Your task to perform on an android device: Compare the products similar to  Pinaka Mod pi-2261600W in the Moglix  app.
Image 0: 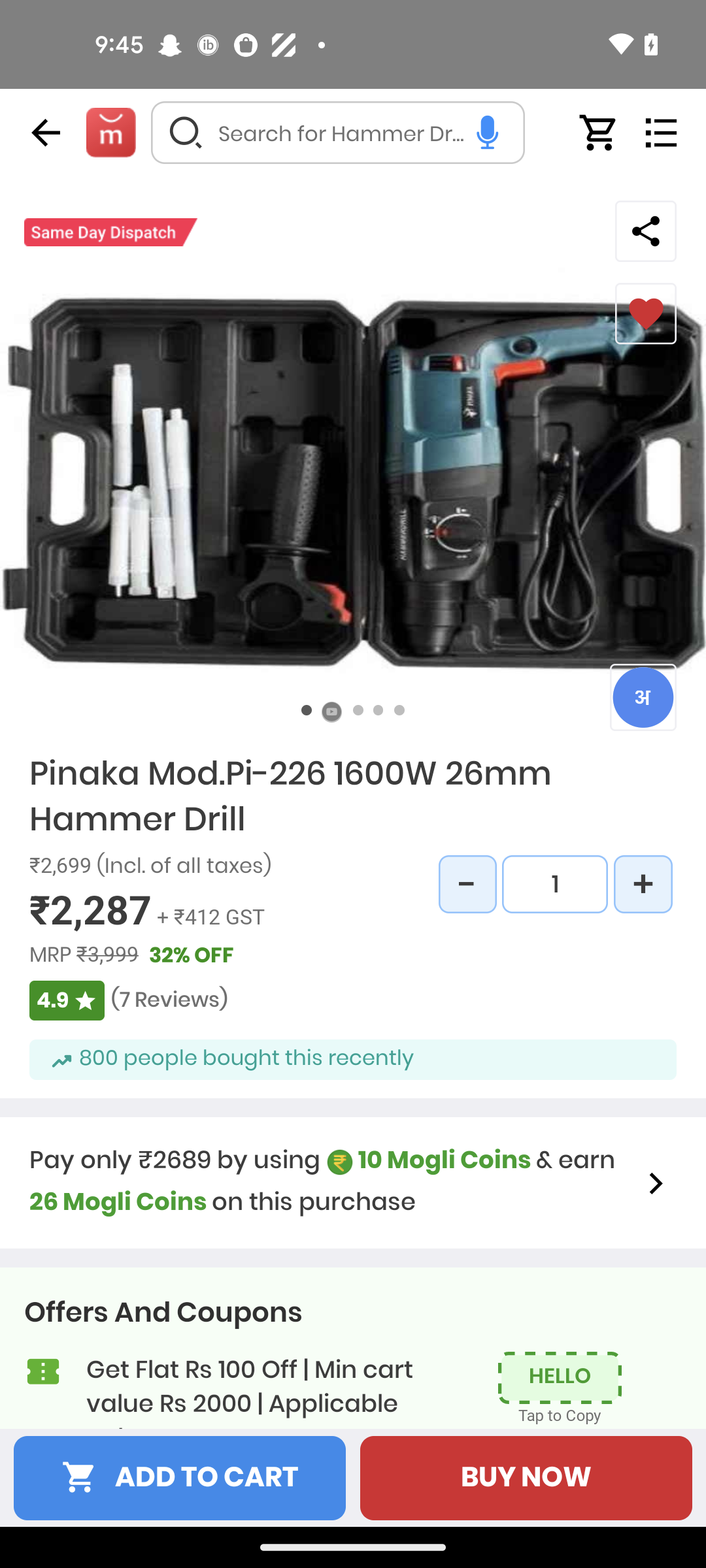
Swipe up to view the compare product 
Step 0: scroll down
Image 1: 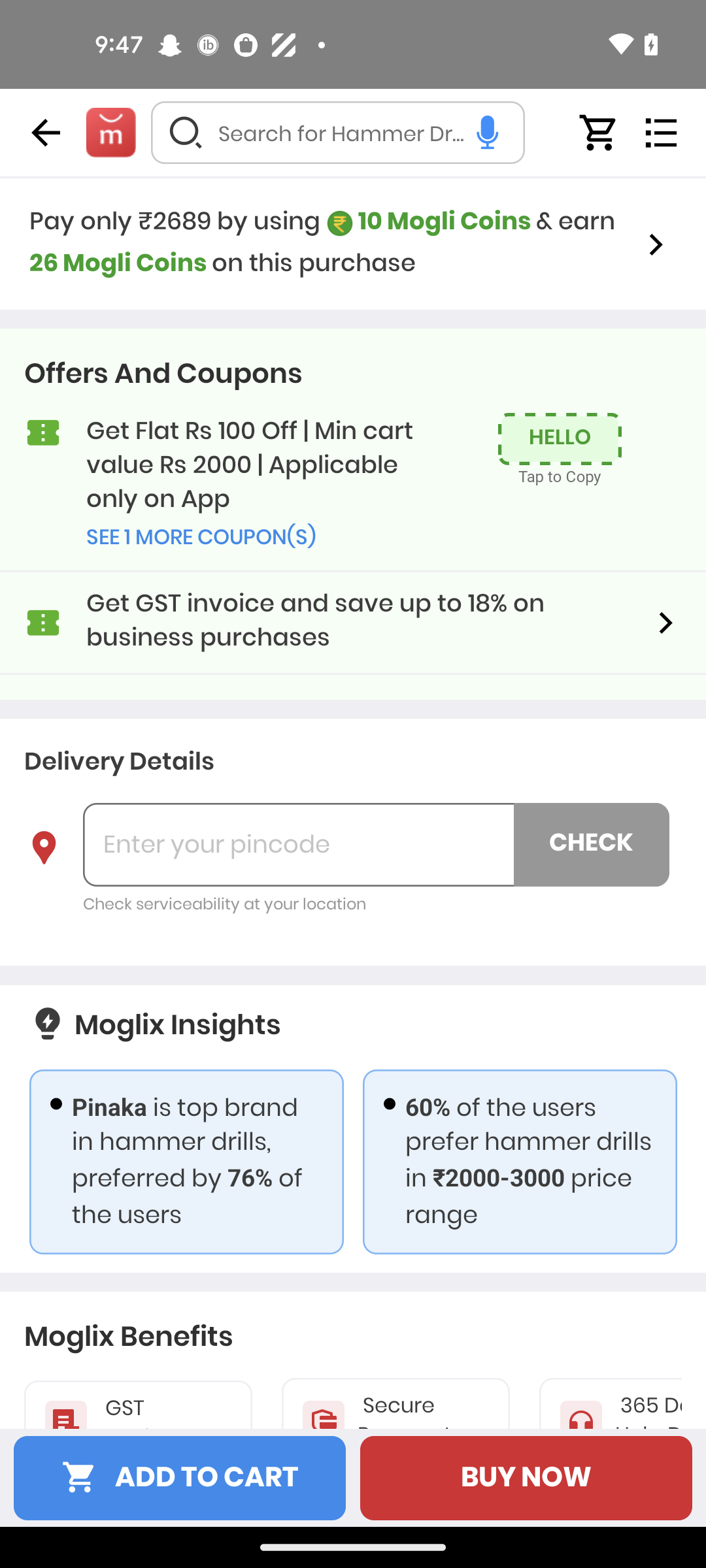
Swipe up to view the compare product 
Step 1: scroll down
Image 2: 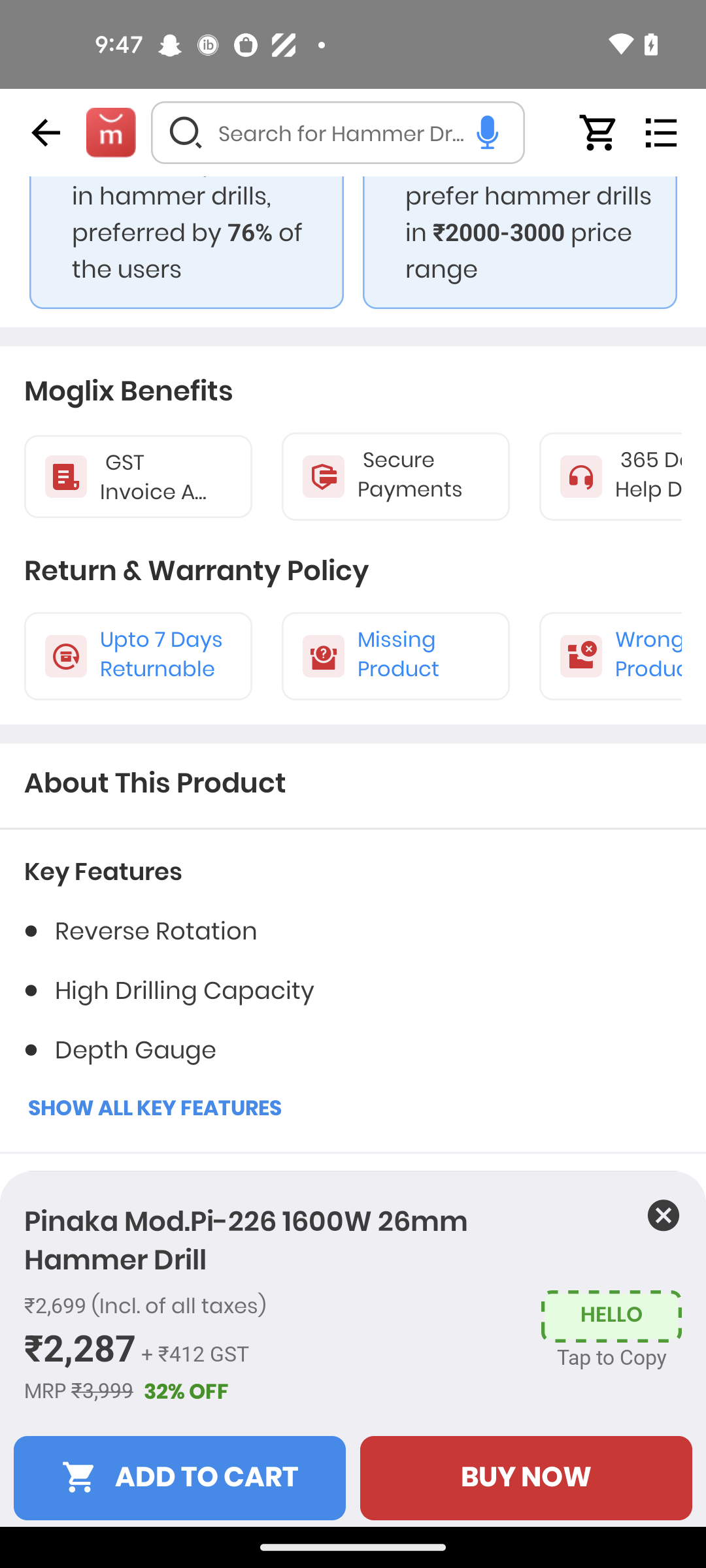
Swipe up to view the compare product 
Step 2: scroll down
Image 3: 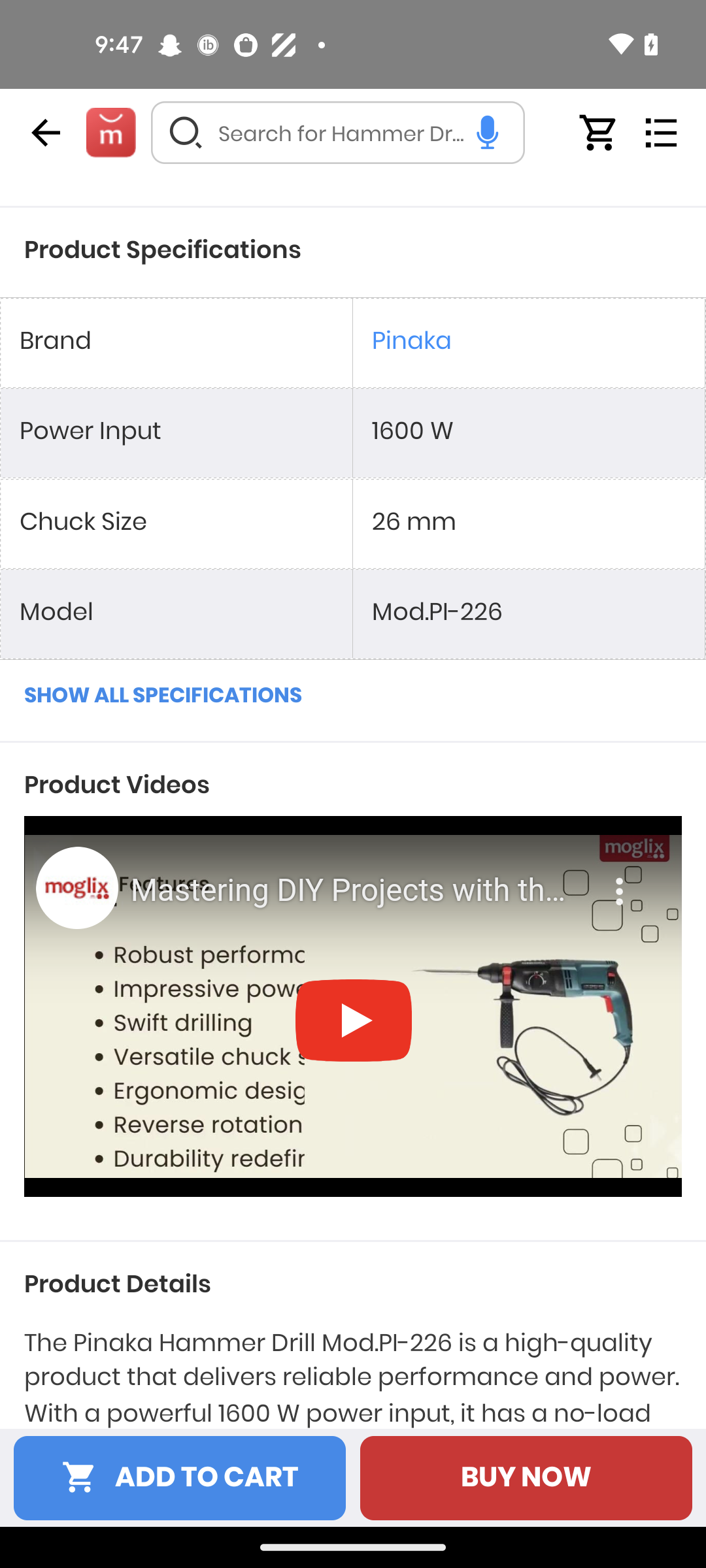
Swipe up to view the compare product 
Step 3: scroll down
Image 4: 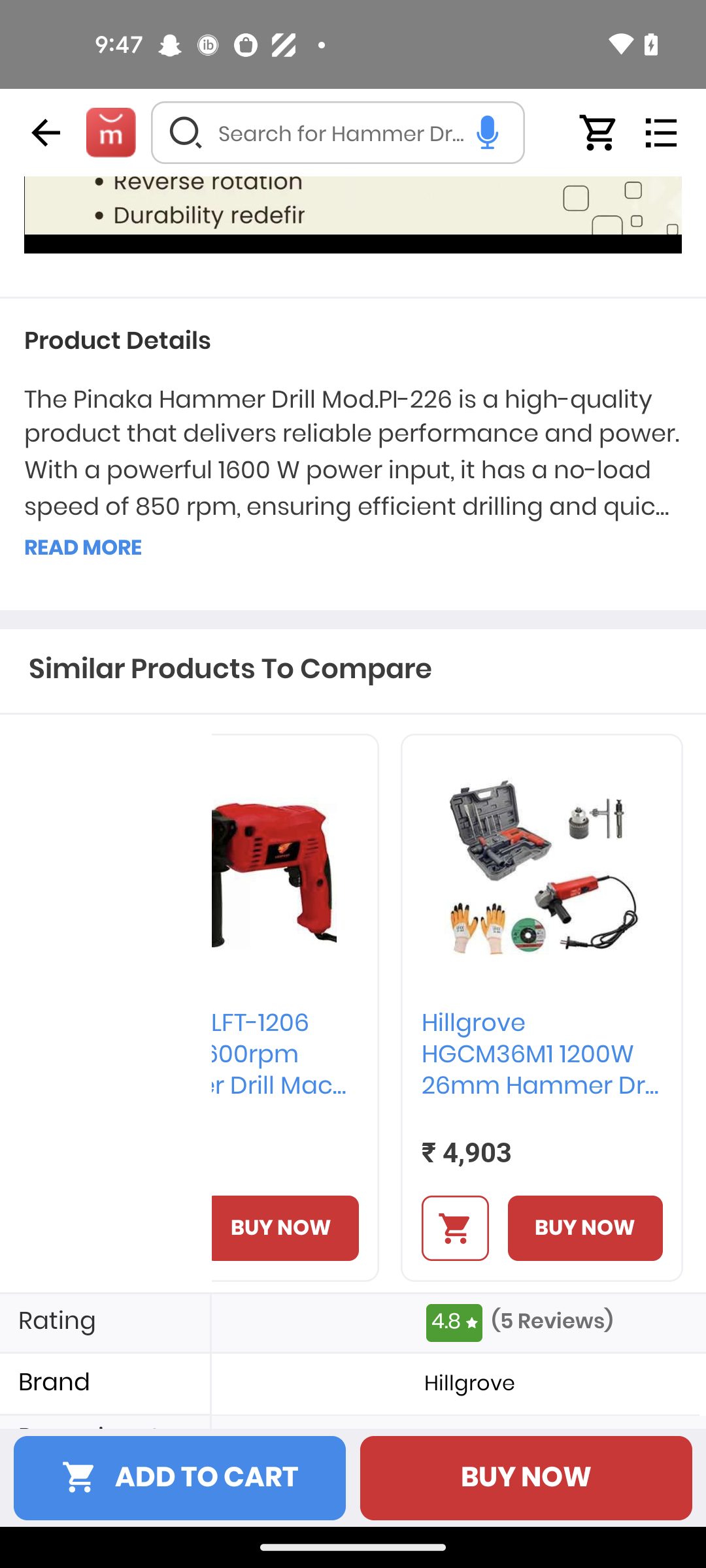
Swipe up to view the compare product 
Step 4: scroll down